Your task to perform on an android device: I believe that the word Yoga Videos is appropriate for use. Rename the Yoga folder to Yoga Video.
Image 0: 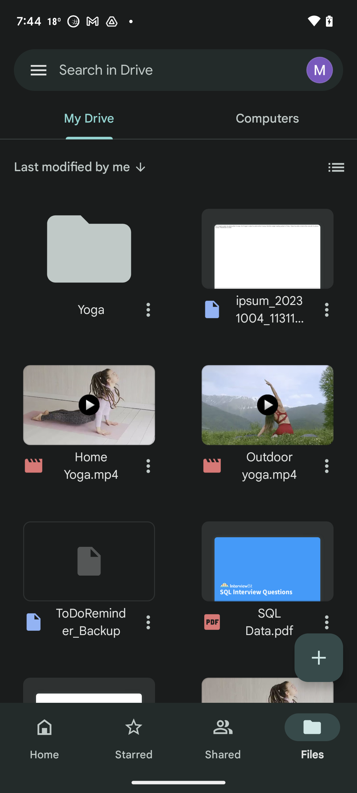
Click on the three dots icon next to the Yoga folder
Step 0: click (148, 310)
Image 1: 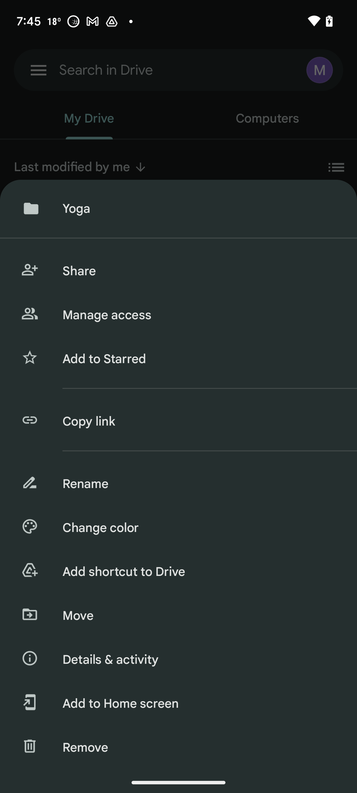
Click on the rename option 
Step 1: click (199, 484)
Image 2: 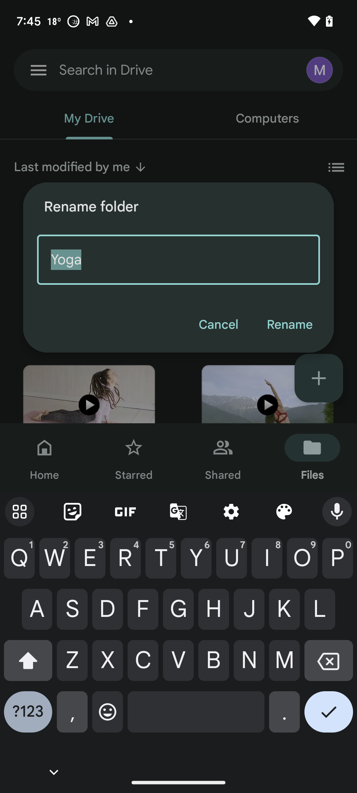
Clear the text 
Step 2: click (329, 665)
Image 3: 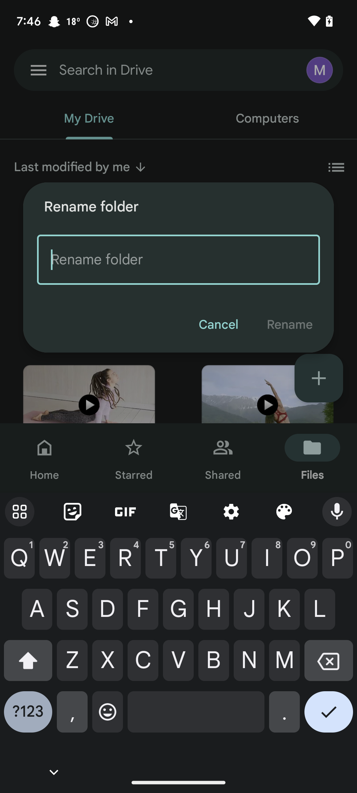
Enter the folder name as Yoga Video
Step 3: type "Yoga Video"
Image 4: 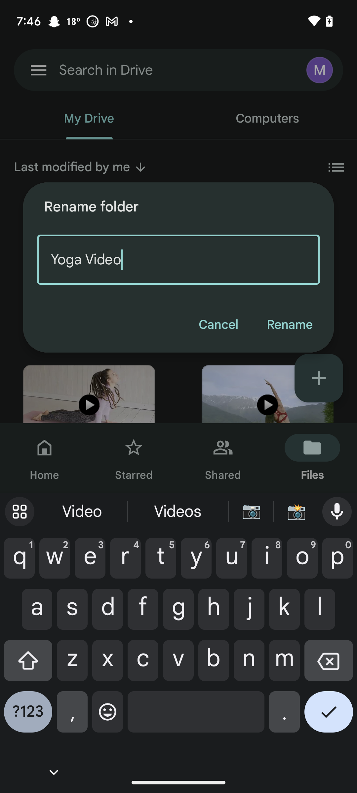
Click on the rename button
Step 4: click (289, 324)